Your task to perform on an android device: Since i liked American DJ ZB-64514 300W 120v replacement light bulb thus i want to add it to my wishlist.
Image 0: 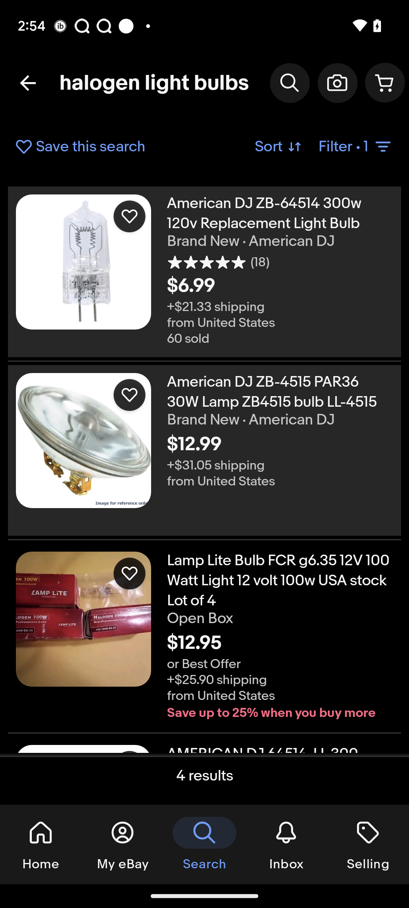
Click on the  American DJ ZB-64514 300W 120v replacement light bulb
Step 0: click (83, 261)
Image 1: 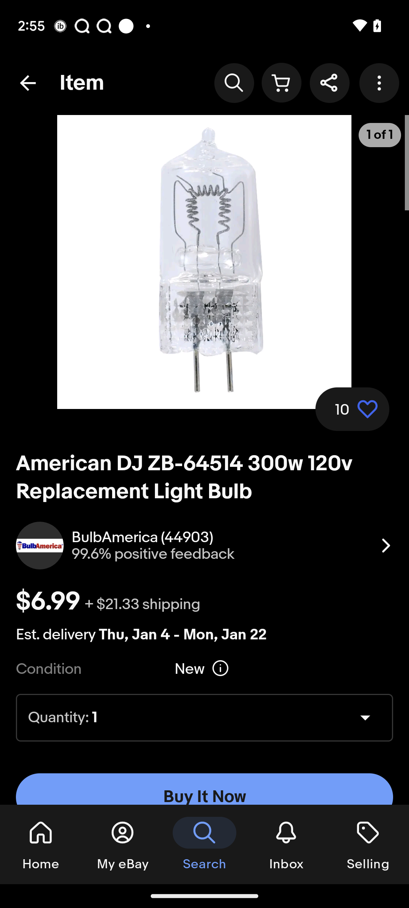
Swipe up to add in the wishlist
Step 1: scroll down
Image 2: 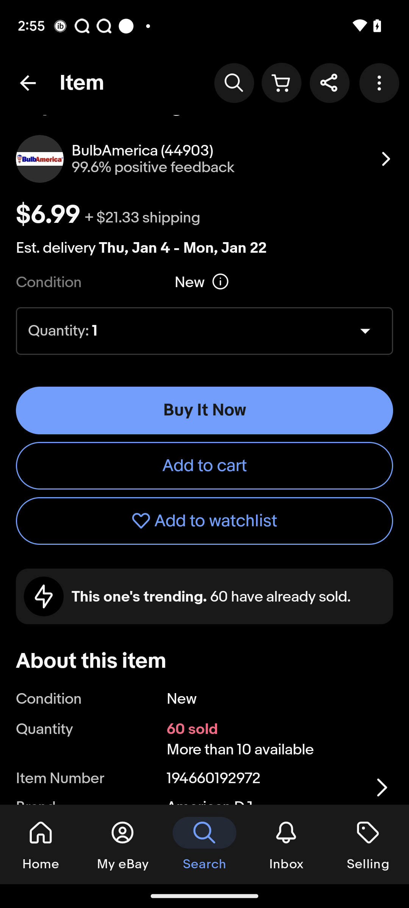
Click on Add to watchlist
Step 2: click (204, 521)